Your task to perform on an android device: Mark an email from eBay as read.
Image 0: 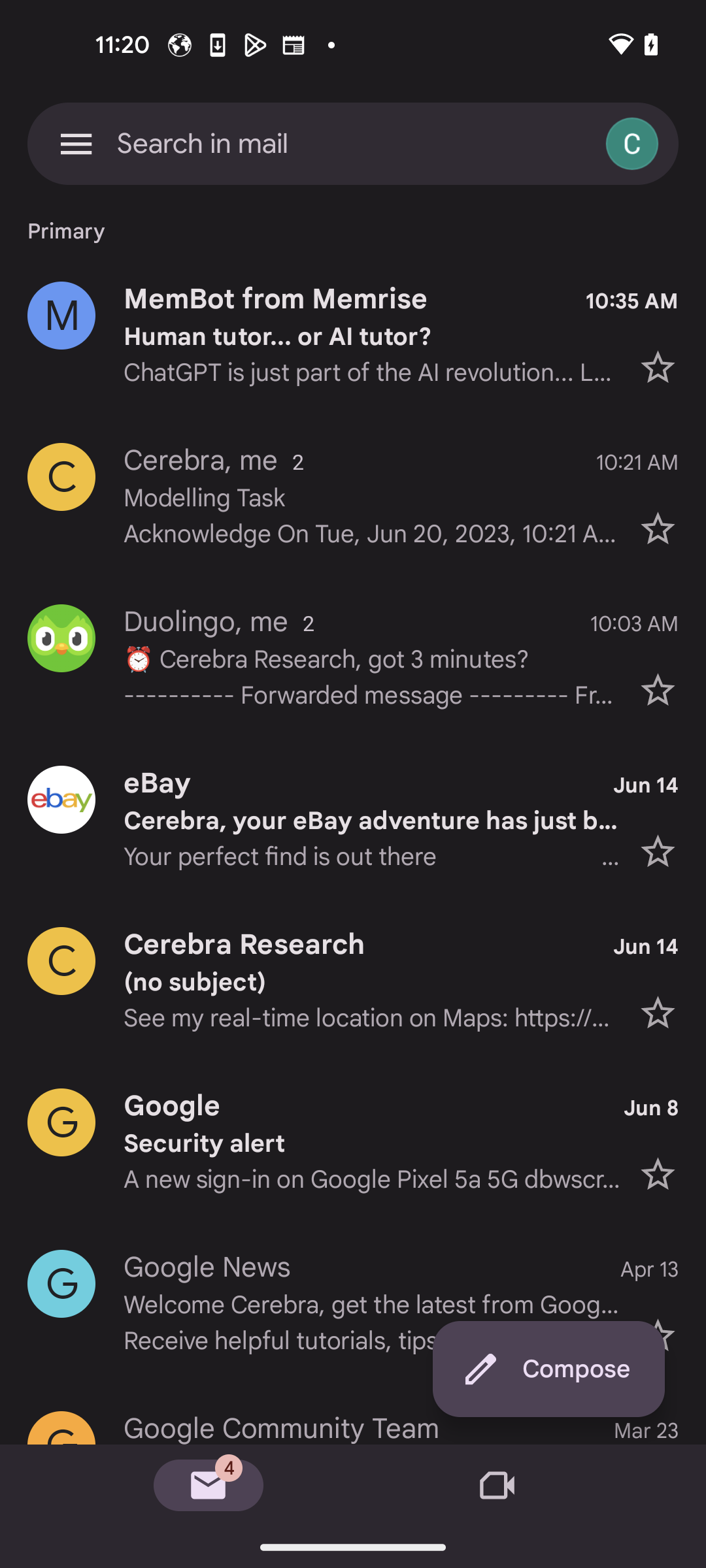
Click on eBay profile icon
Step 0: click (353, 819)